Your task to perform on an android device: Open the H&M app and  Add a Chunky loafers  of size 10 to cart for mom to H&M app 
Image 0: 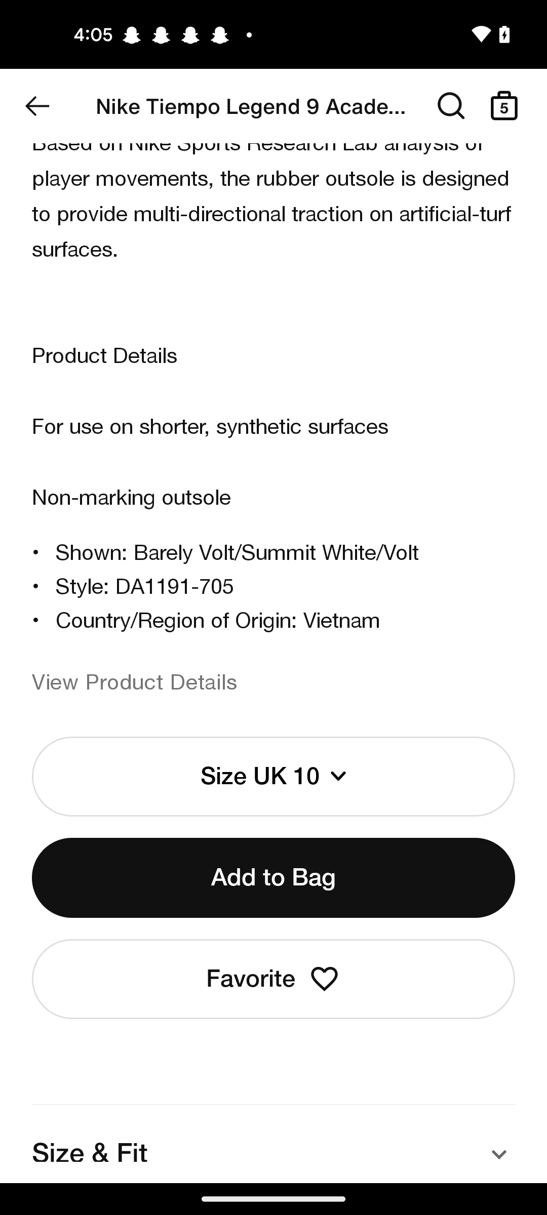
open the H&M app
Step 0: open app "H&M"
Image 1: 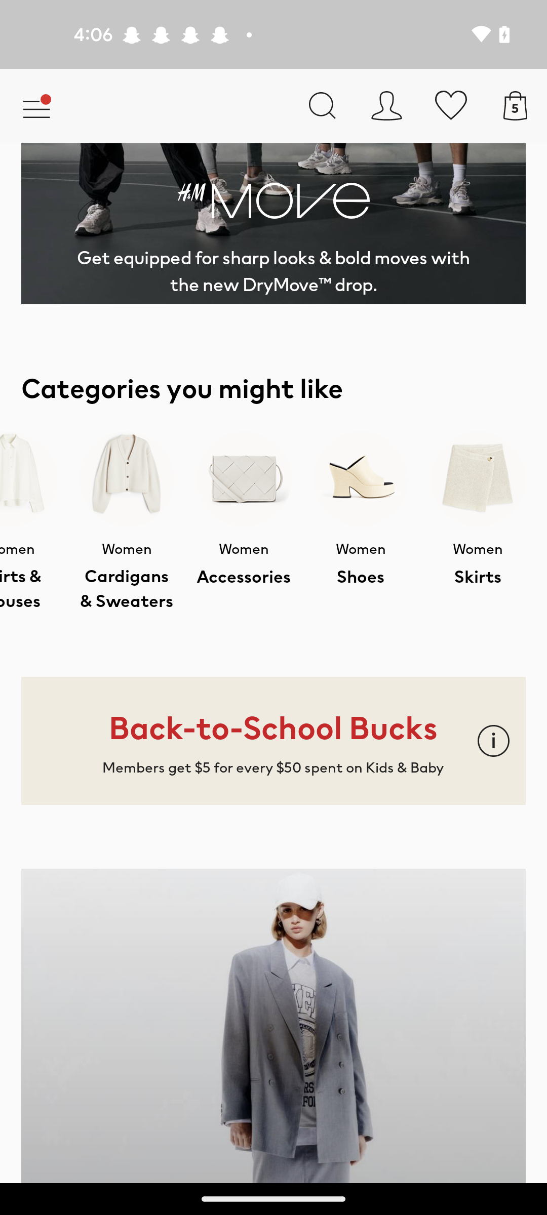
Click on the Women shoes tab of the screen 
Step 1: click (361, 479)
Image 2: 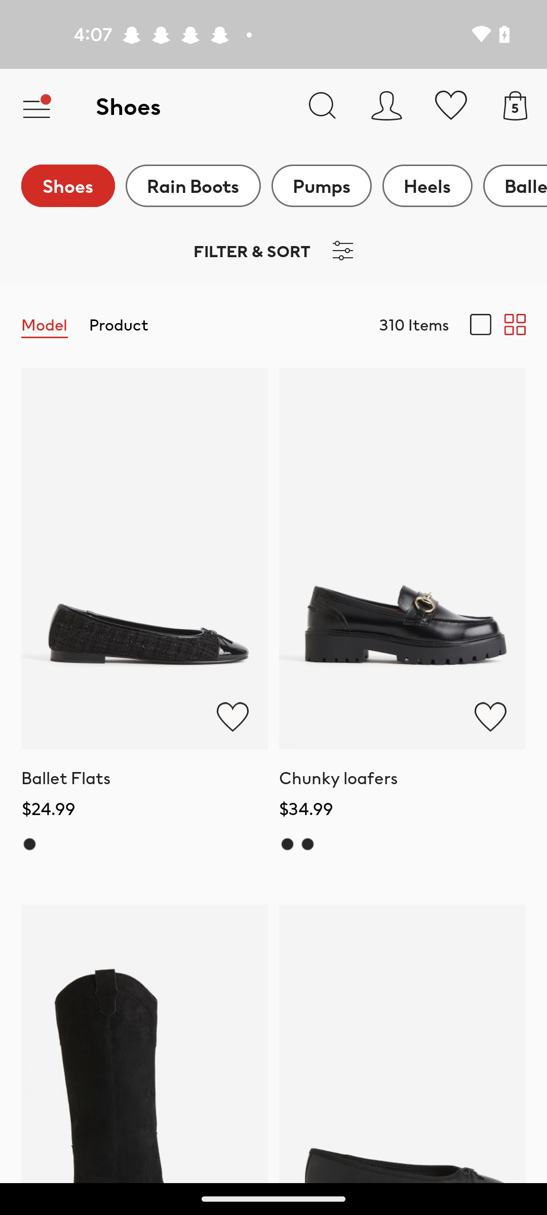
Click on the Chunky loafers shoes of the screen 
Step 2: click (406, 558)
Image 3: 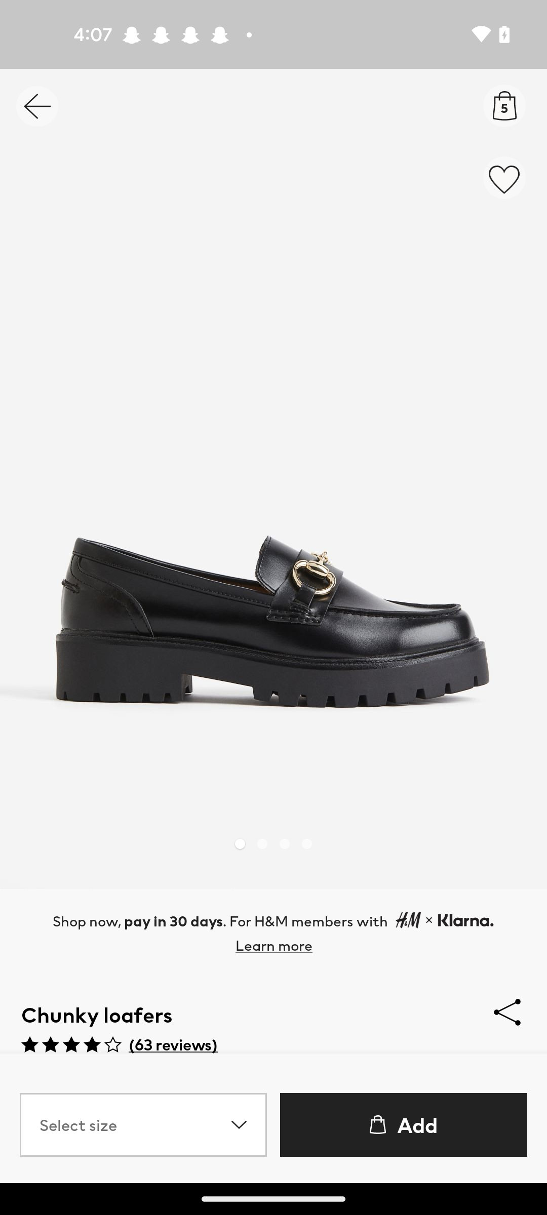
Click on the Select size tab of the screen 
Step 3: click (135, 1125)
Image 4: 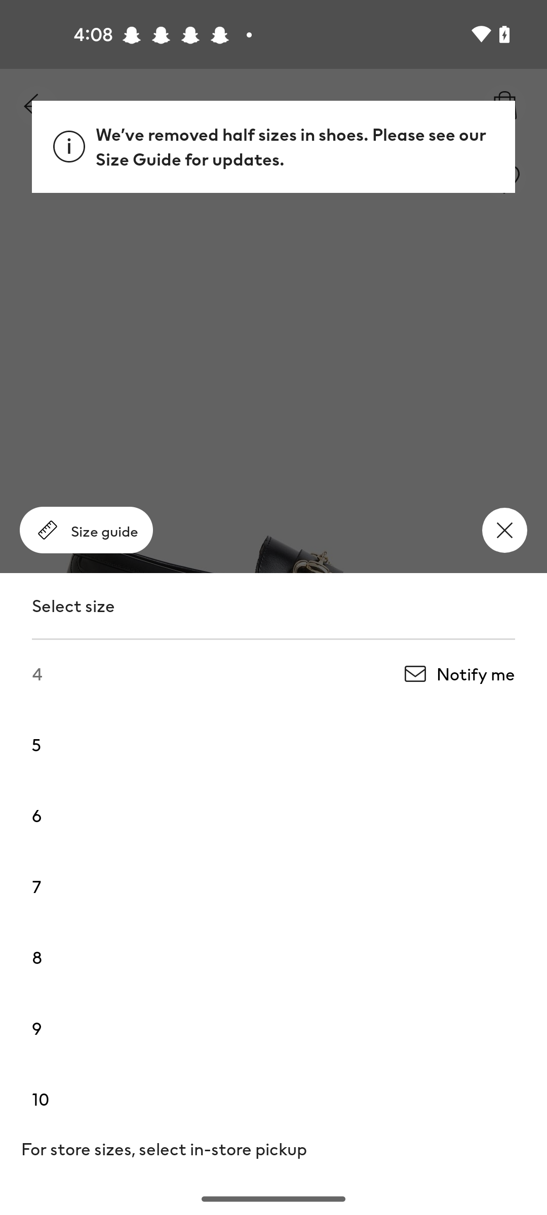
Select the size 10 
Step 4: click (252, 1090)
Image 5: 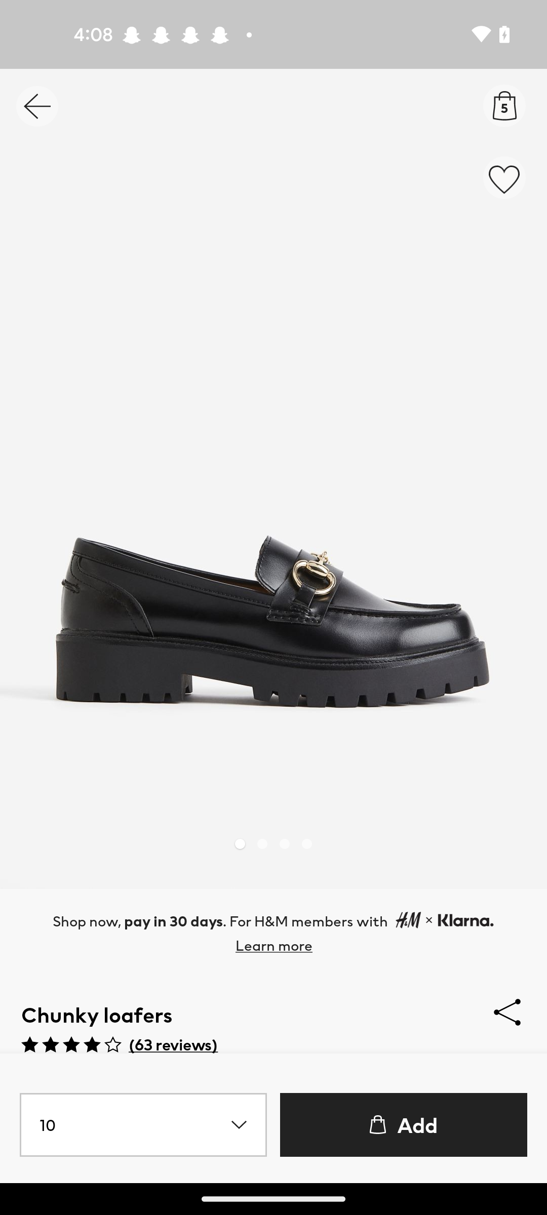
Click on the Add to bag tab of the screen 
Step 5: click (417, 1125)
Image 6: 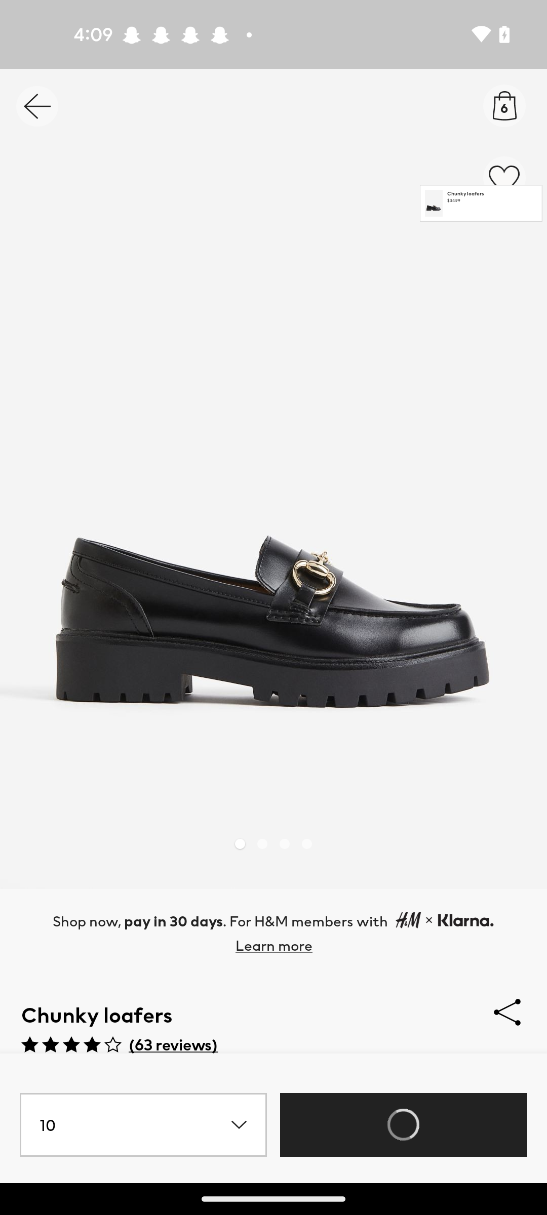
Click on the Add to bag tab of the screen 
Step 6: wait